Your task to perform on an android device: I want to cook fish and chips for the main course. Look for the recipes for fish and chips in the main category in the Kitchen Stories app.
Image 0: 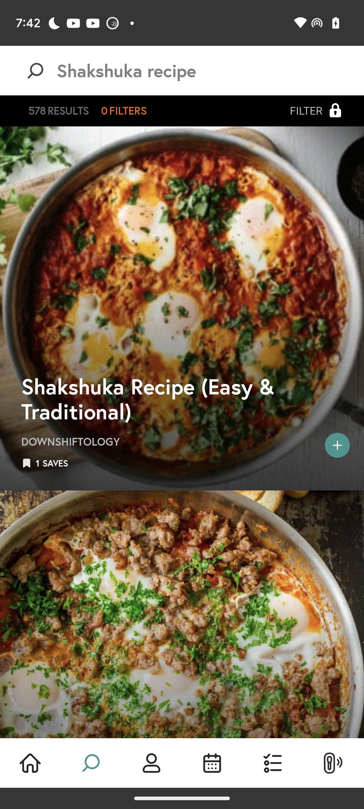
Open kitchen stories app
Step 0: open app "Kitchen Stories"
Image 1: 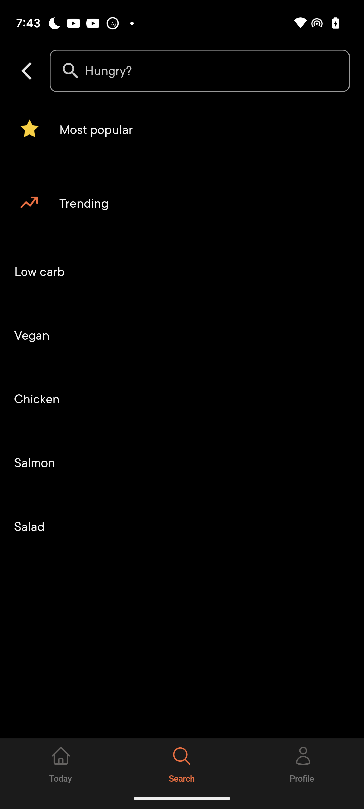
Click on the search box on the top of the screen
Step 1: click (200, 71)
Image 2: 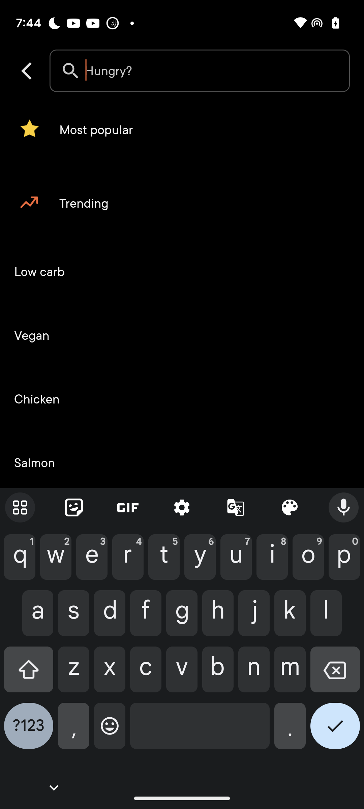
Enter fish and chips in the searchbox
Step 2: type "Fish and chips"
Image 3: 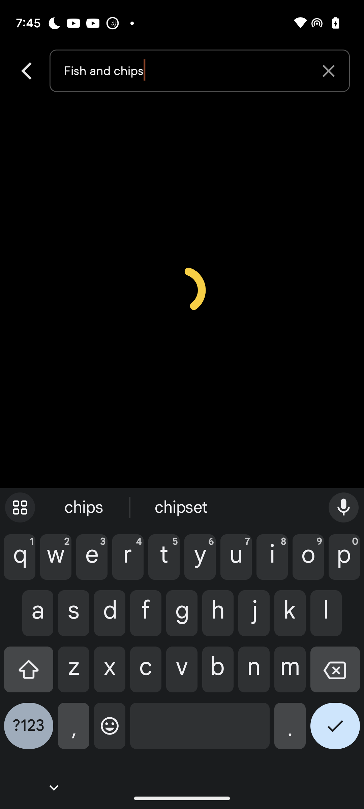
Enter fish and chips in the searchbox
Step 3: wait